Your task to perform on an android device: I have some cash in the currency of the Euro, so I'm curious how 1100 US dollars will be converted into (EUR) Euro on the All Currency Converter app.
Image 0: 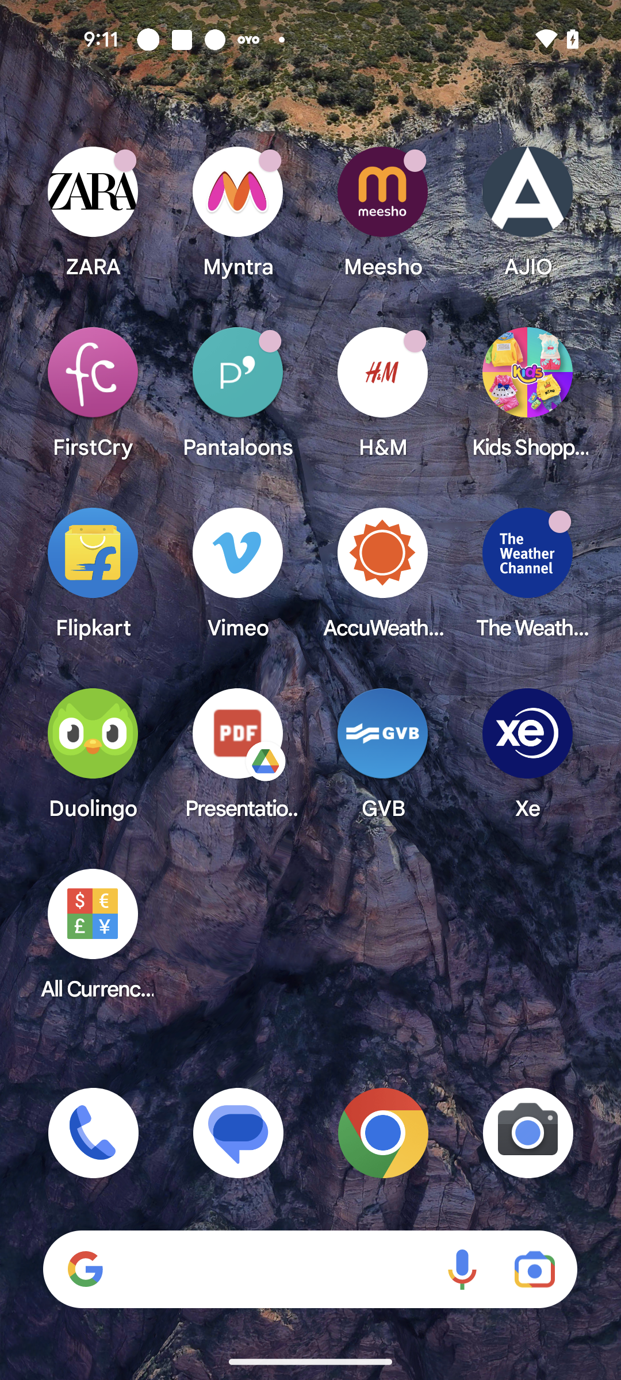
Open All Currency Converter app
Step 0: open app "All Currency Converter"
Image 1: 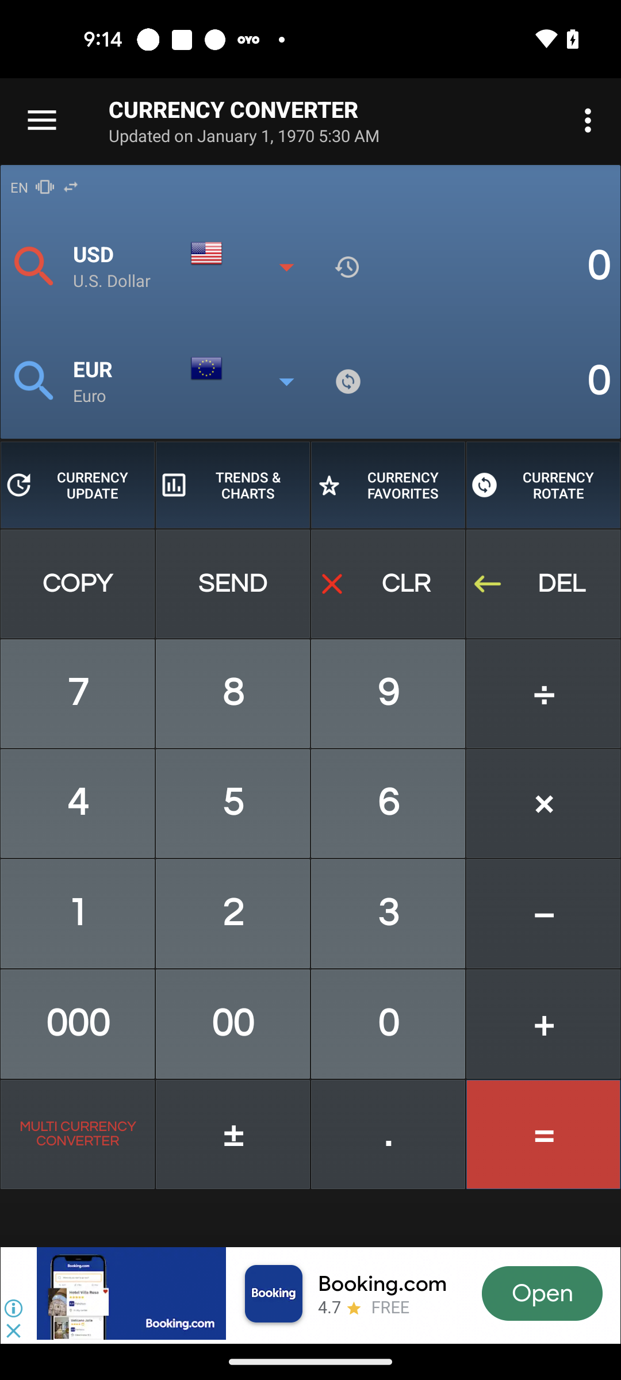
Click on the USD text bar
Step 1: click (593, 259)
Image 2: 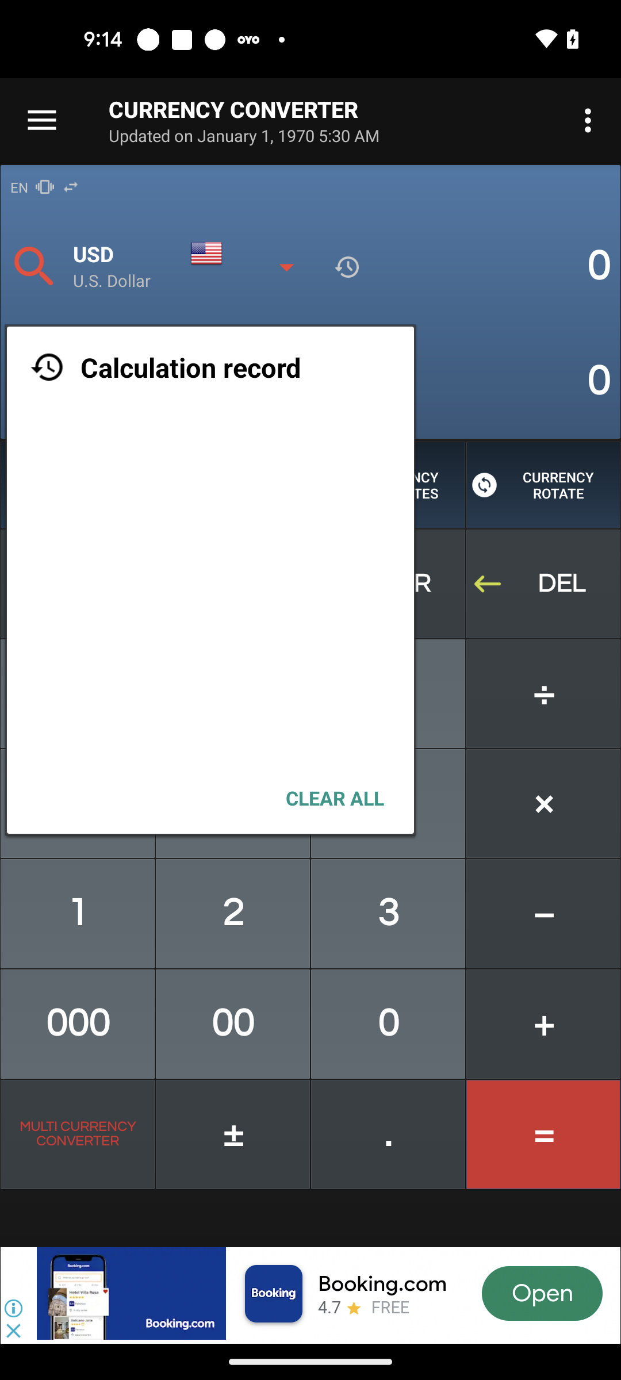
Click on the Clear All option
Step 2: click (335, 798)
Image 4: 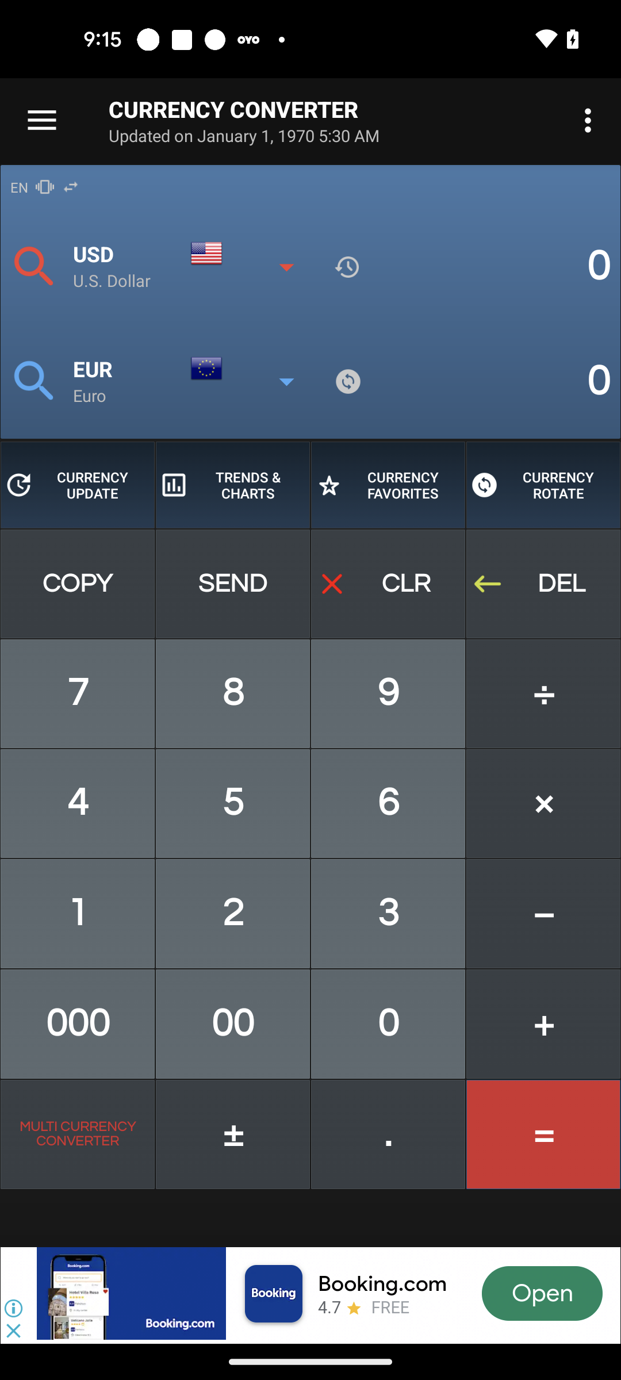
Enter the $1100 USD
Step 4: click (79, 904)
Image 5: 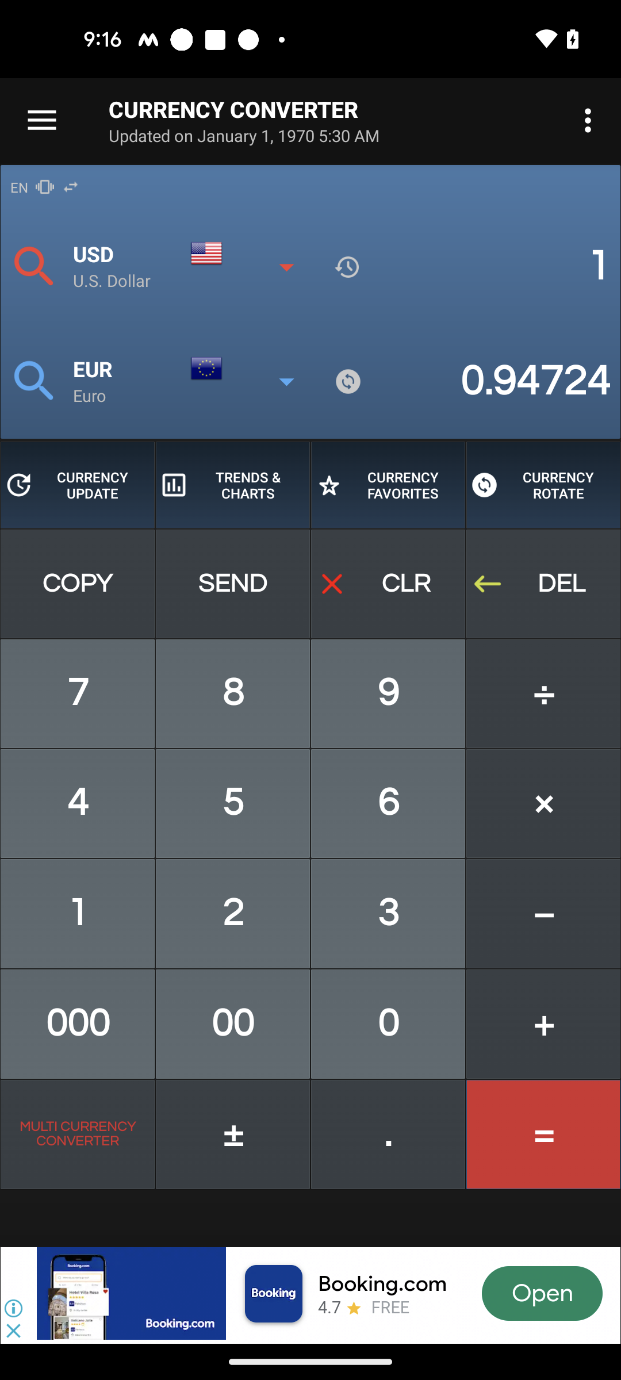
Enter the $1100 USD
Step 5: click (89, 907)
Image 6: 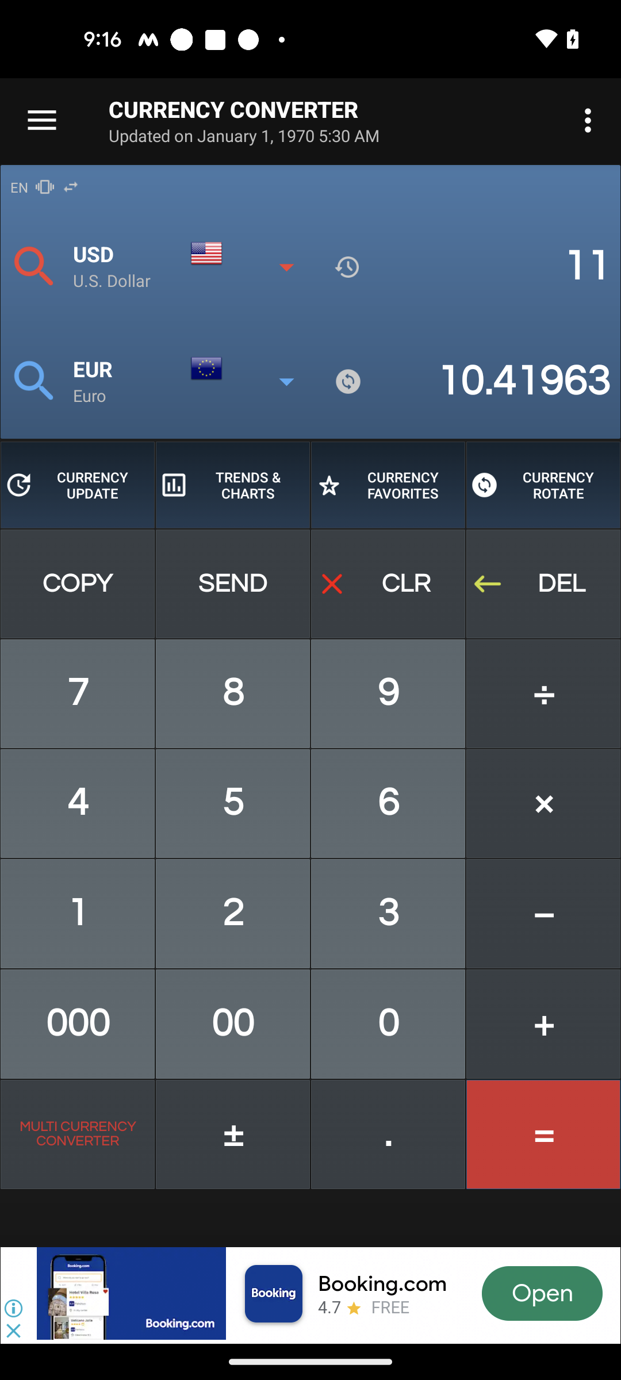
Enter the $1100 USD
Step 6: click (233, 1024)